Your task to perform on an android device: In the Dropbox app, download my report.png to the device. 
Image 0: 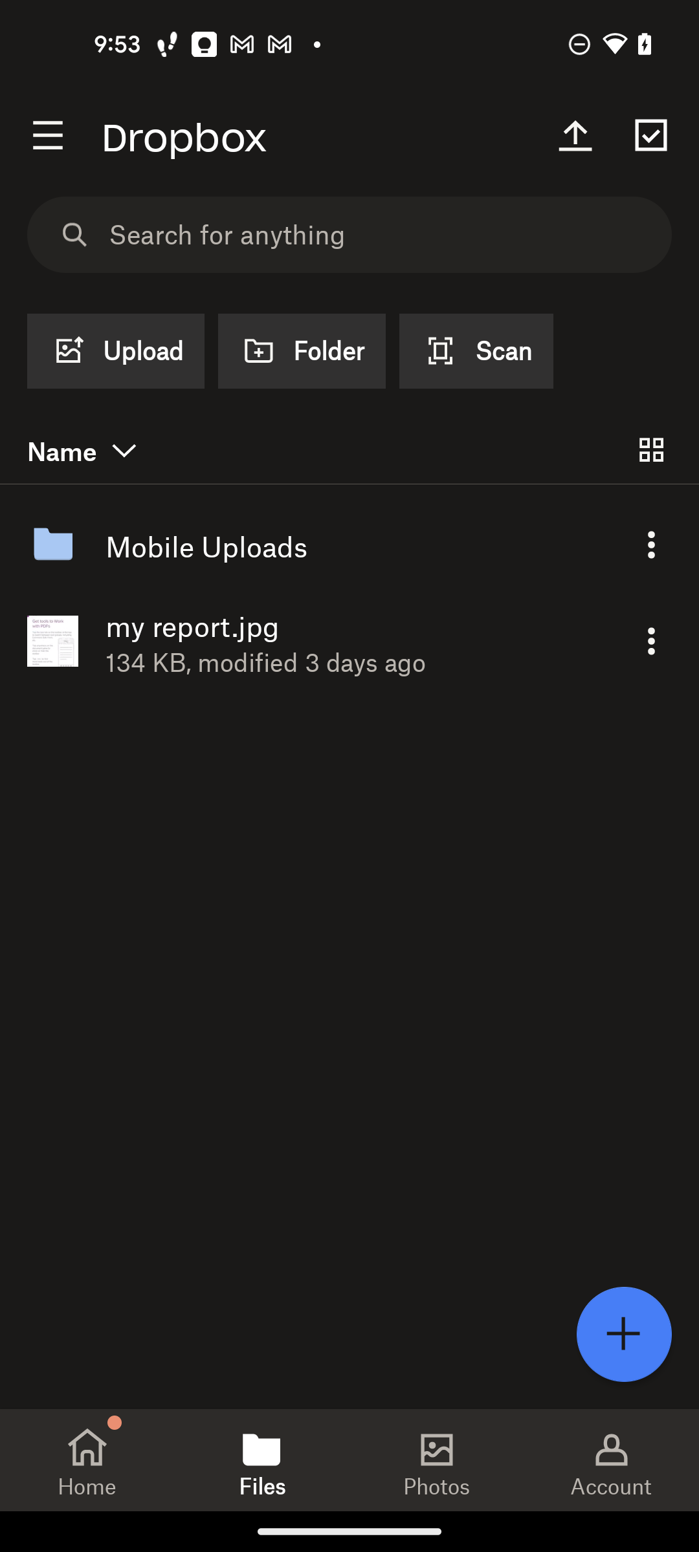
Click on the three dots next to my report.jpg
Step 0: click (651, 641)
Image 1: 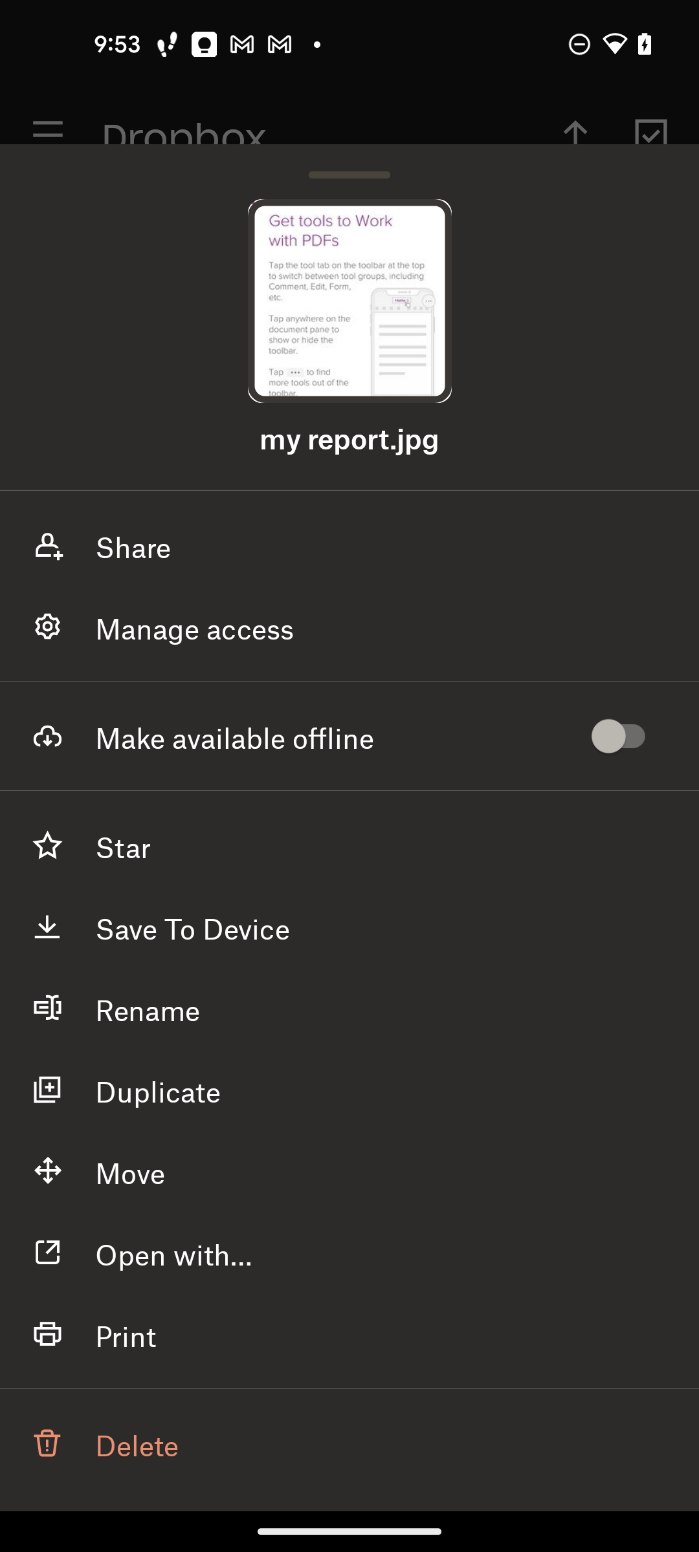
Click on the Save To Device
Step 1: click (192, 926)
Image 2: 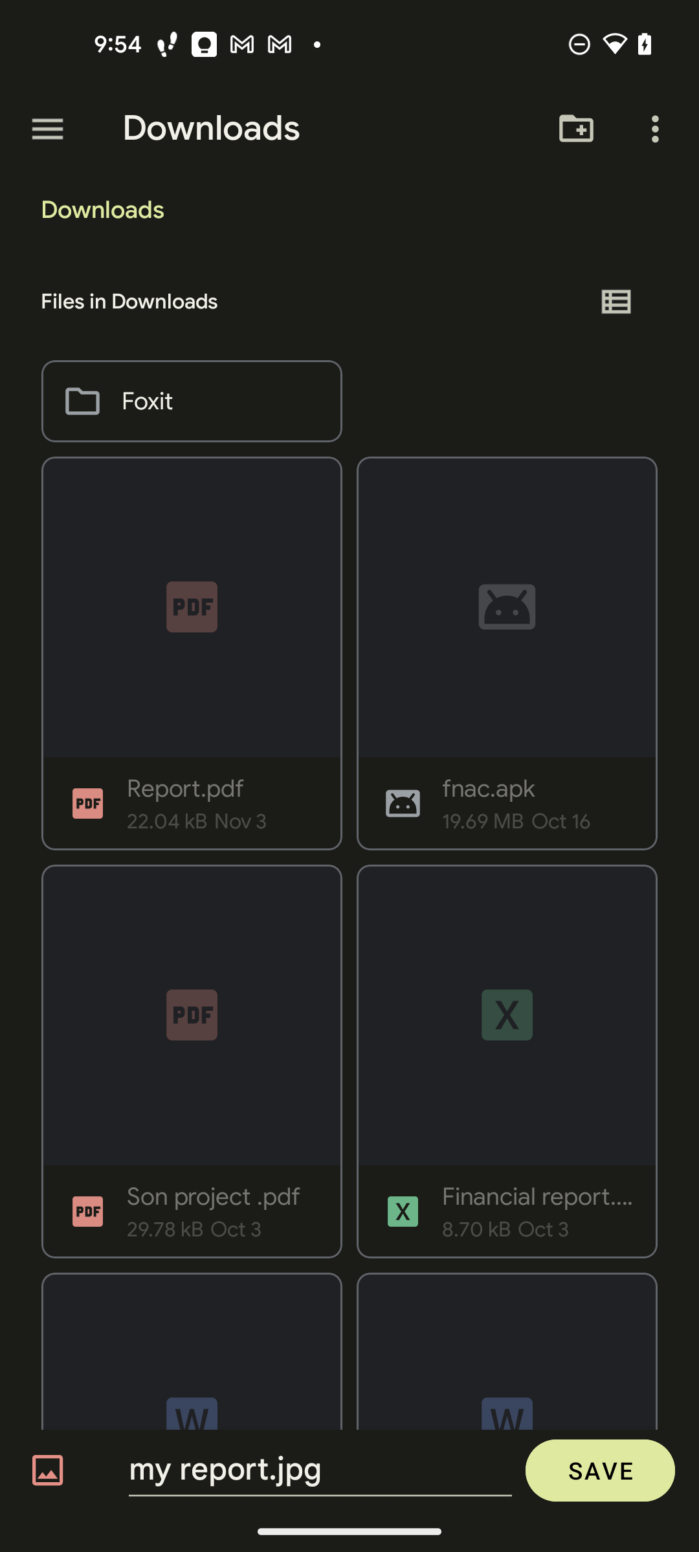
Click on the SAVE button at the bottom right of the screen
Step 2: click (600, 1470)